Your task to perform on an android device: I recently started a Kitchen Stories email as I think they gave me a new recipe update. But mail is useless to remove the star from recently received mail from Kitchen Stories.
Image 0: 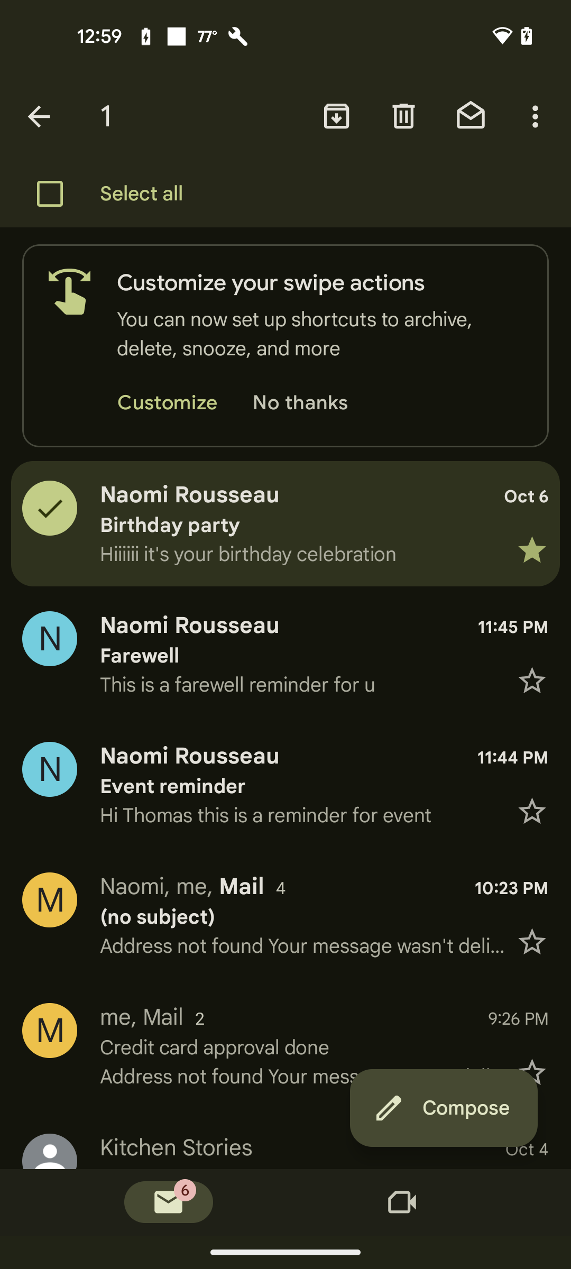
Go back to previous screen
Step 0: press back button
Image 1: 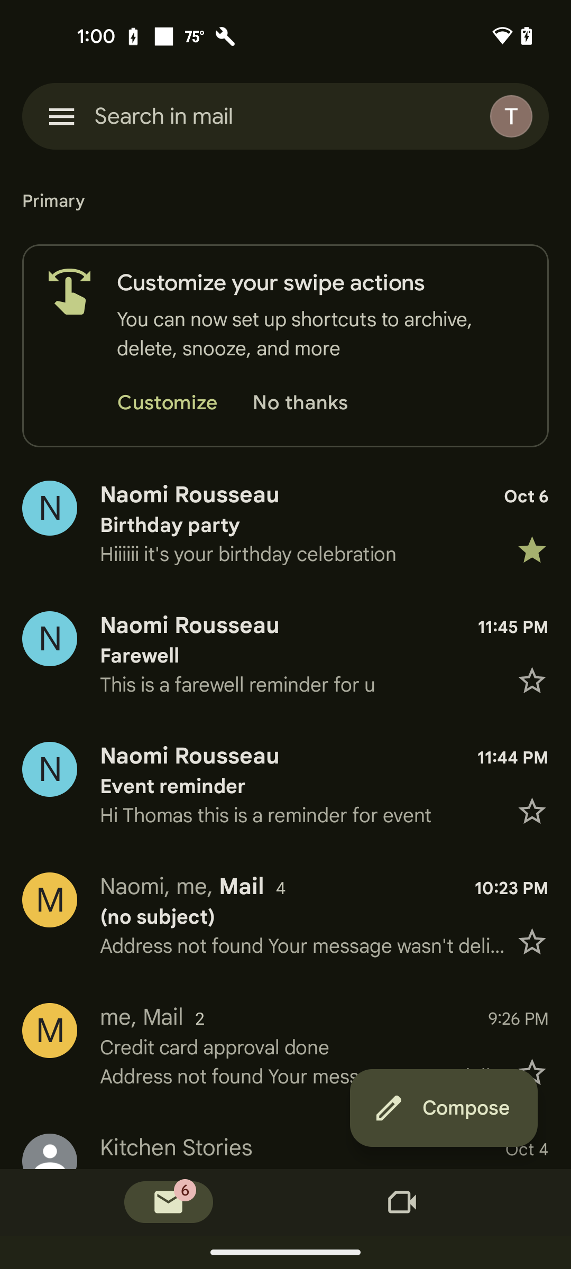
Scroll down to find Kitchen Stories mail
Step 1: scroll down
Image 2: 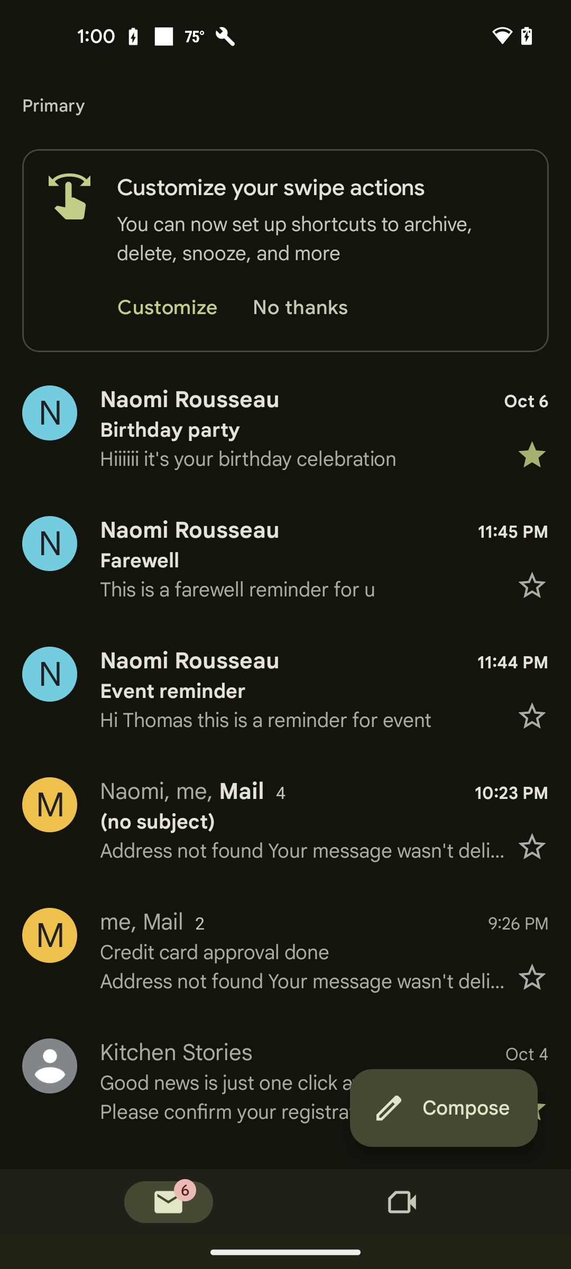
Scroll down to find Kitchen Stories mail
Step 2: scroll down
Image 3: 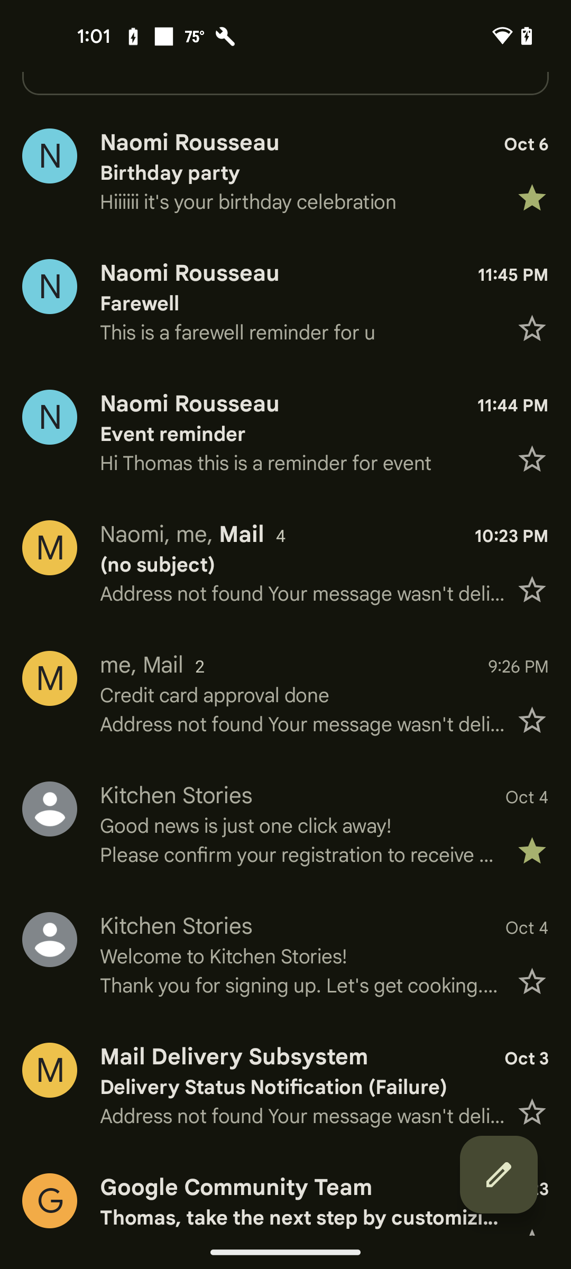
Click on the Star at the recently received mail from Kitchen Stories 
Step 3: click (285, 824)